Your task to perform on an android device: In Redfin app, Make a favorite property and view all your favorite properties
Image 0: 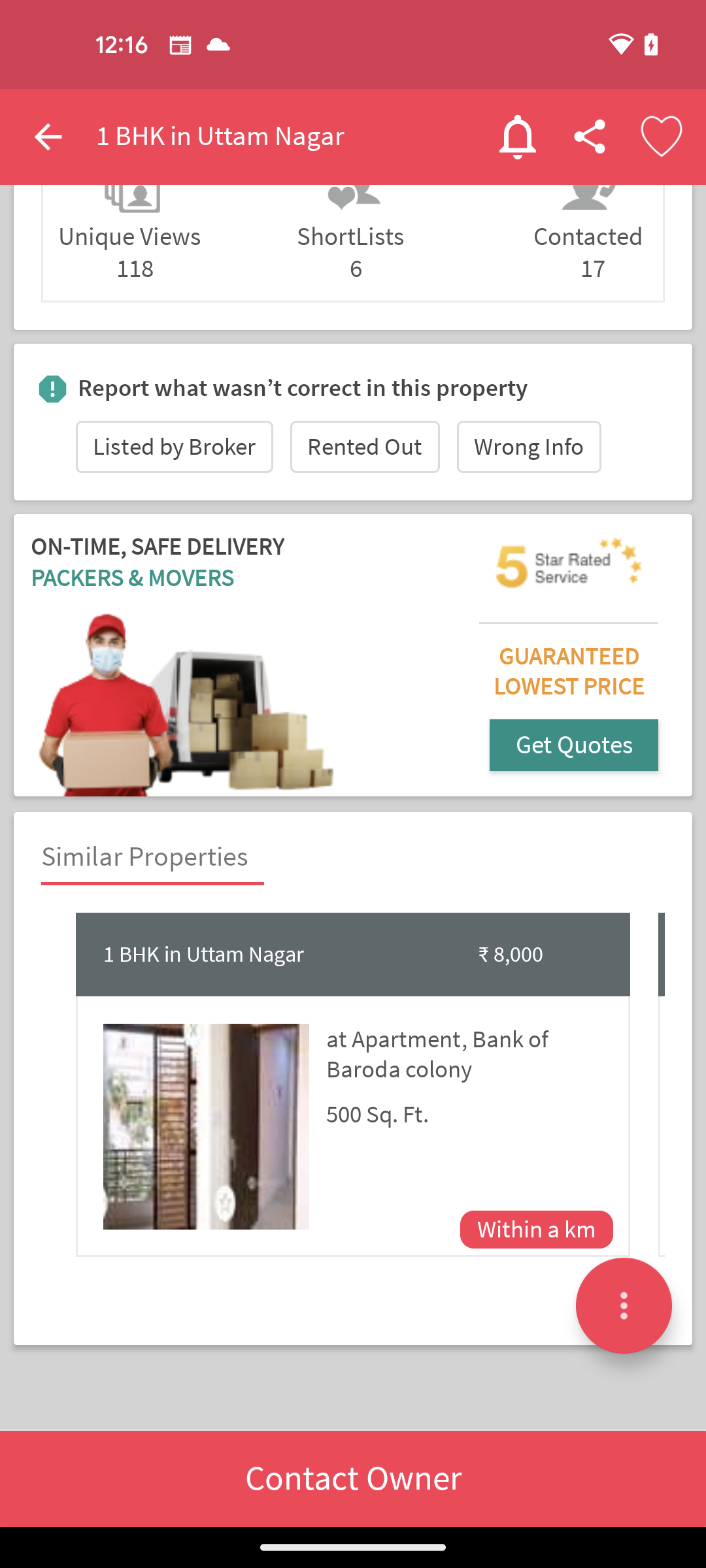
Open Redfin app
Step 0: open app "Redfin"
Image 1: 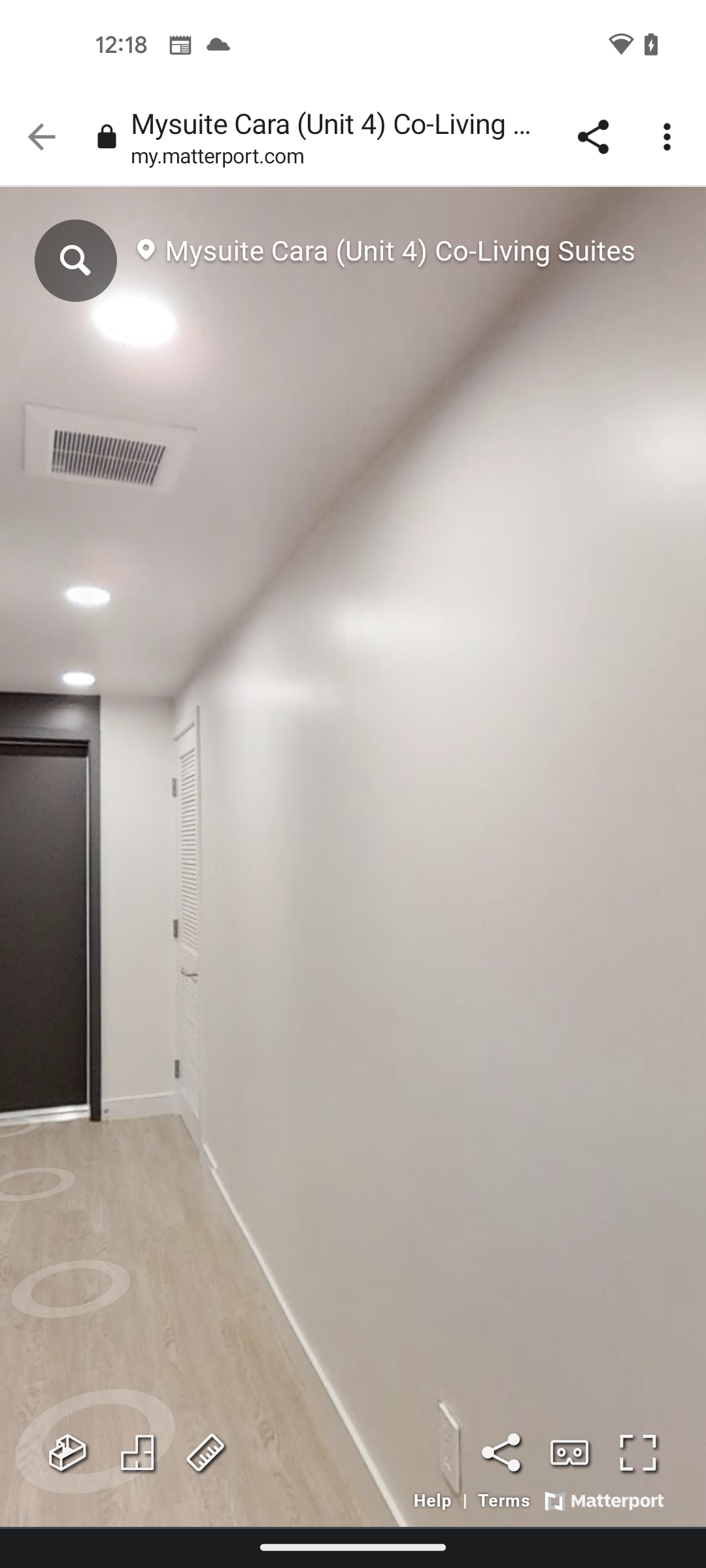
Go back to the previous page
Step 1: press back button
Image 2: 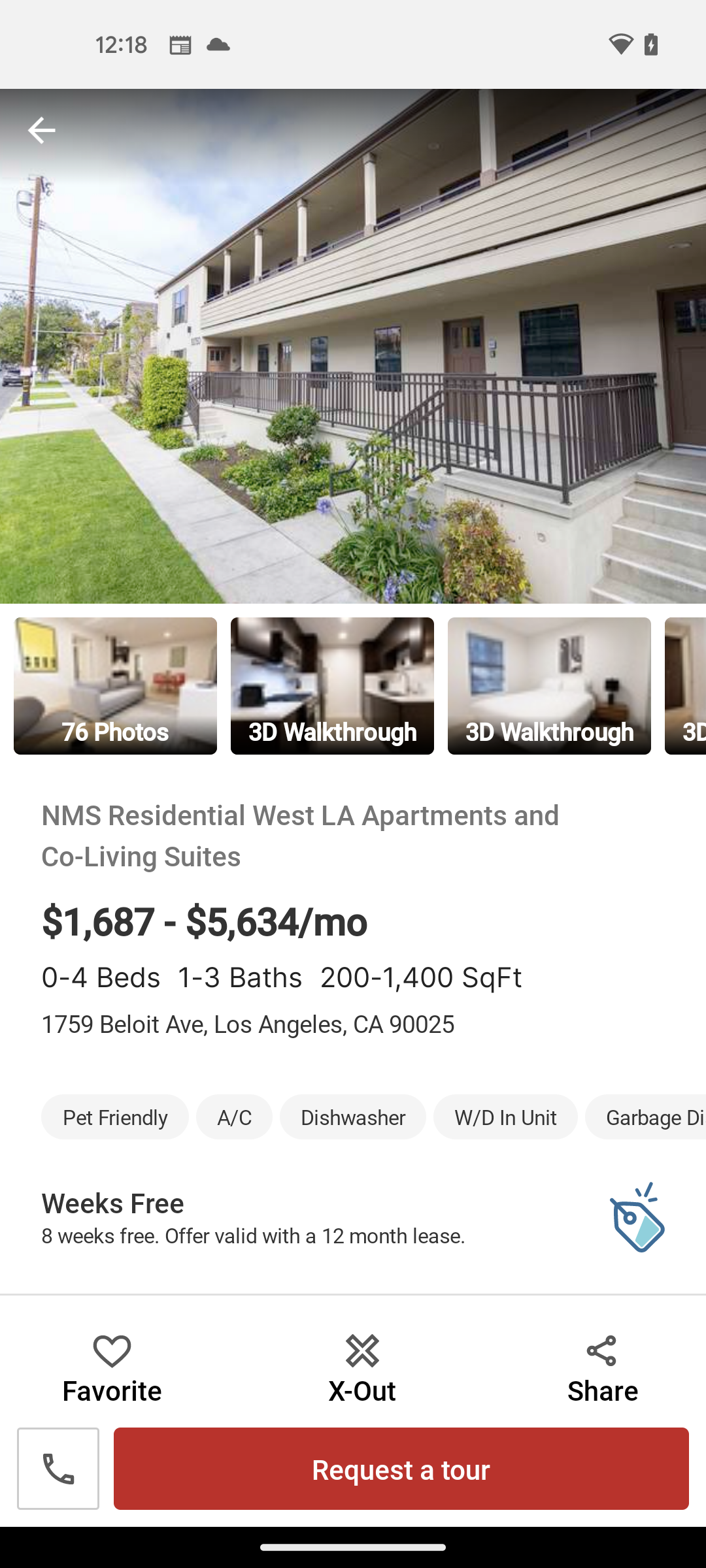
Click on the Favorite icon to Save this property 
Step 2: click (111, 1369)
Image 3: 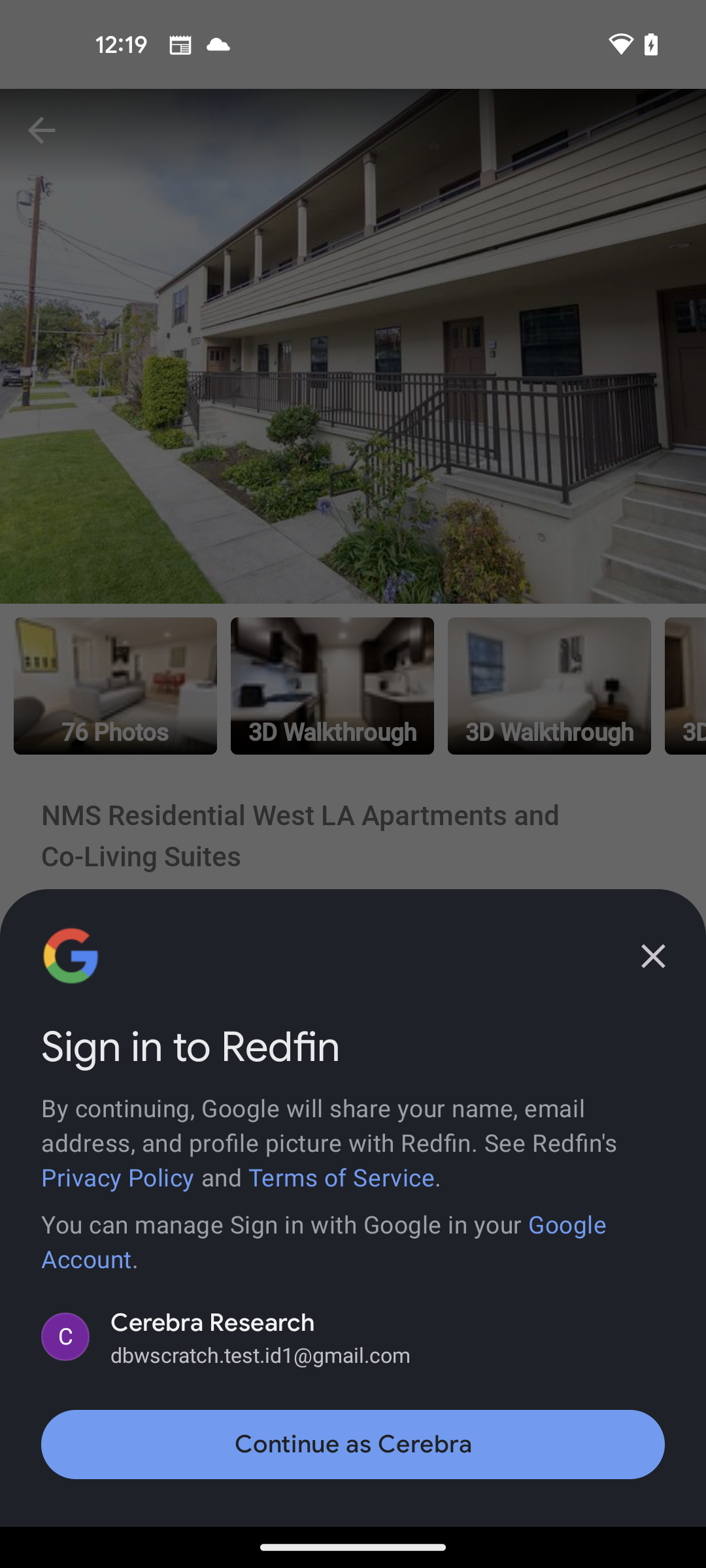
Click on the Favorite icon to Save this property 
Step 3: wait
Image 5: 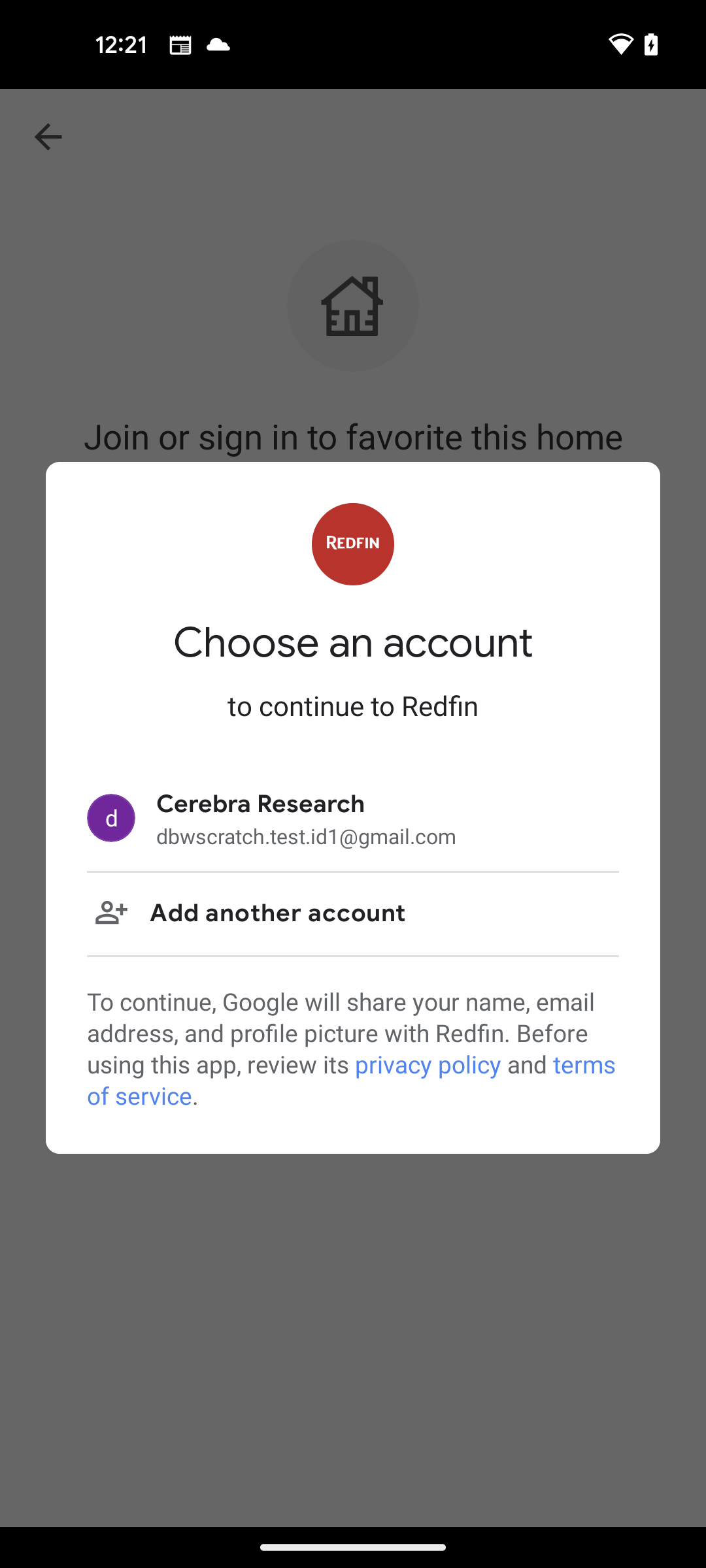
Click on the mail id
Step 5: click (387, 817)
Image 6: 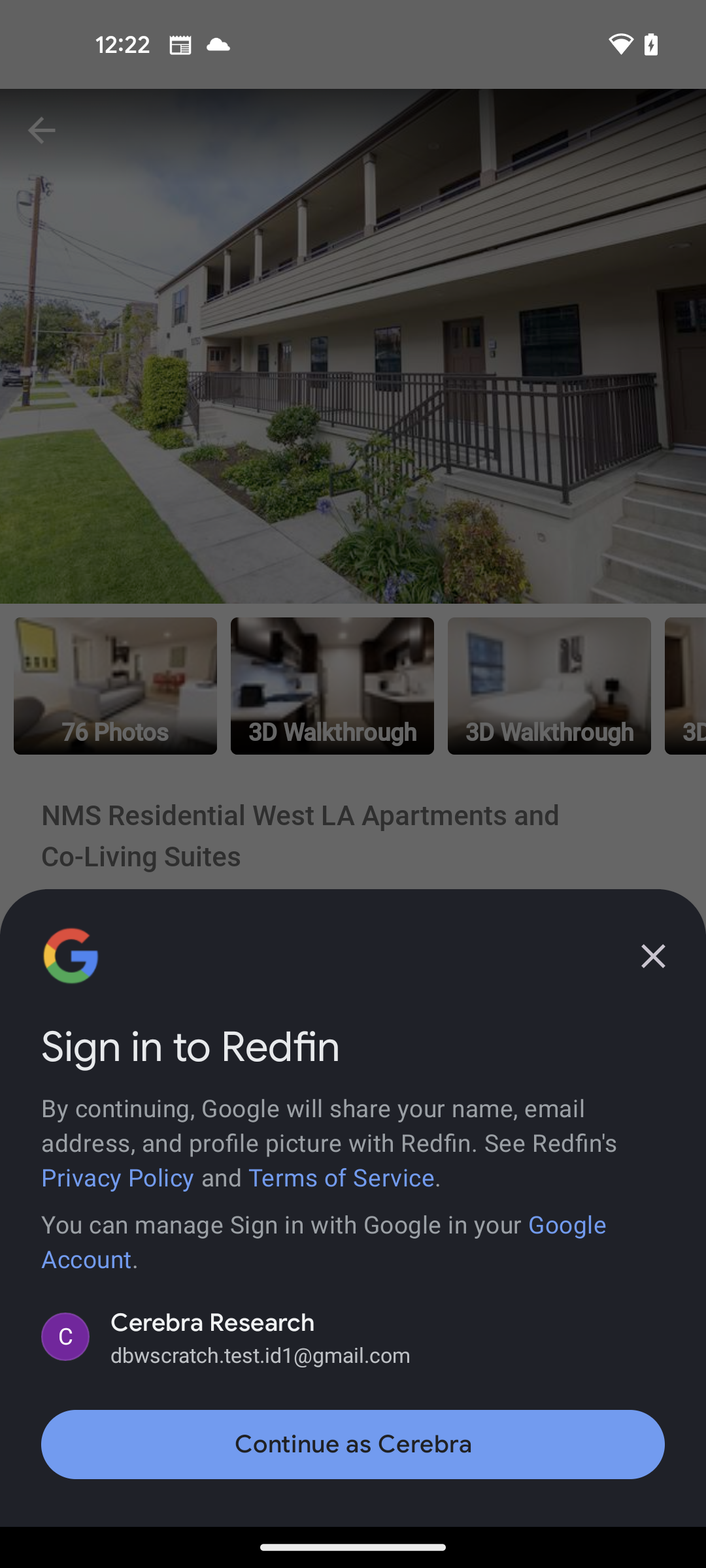
Click on the Continue button at the bottom of the screen
Step 6: click (352, 1444)
Image 7: 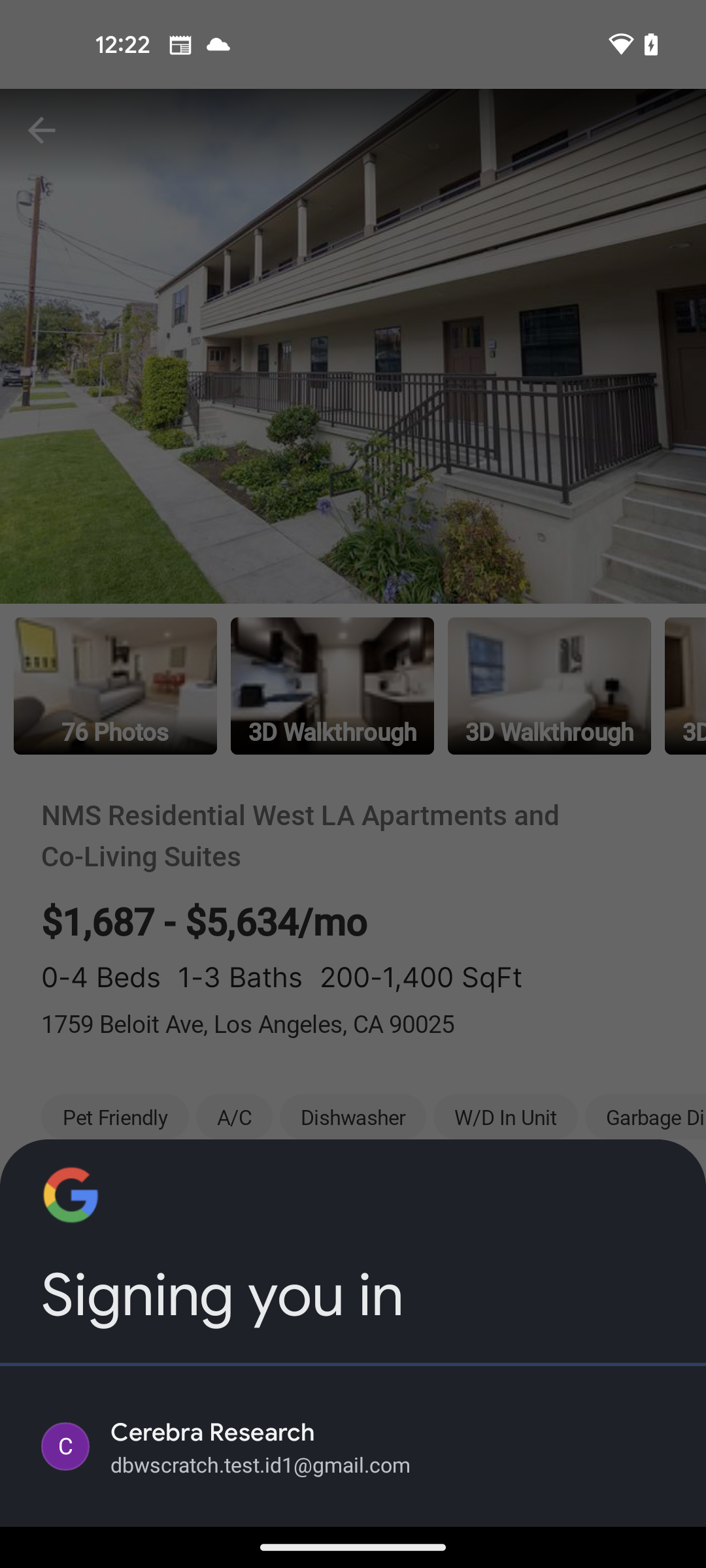
Click on the Continue button at the bottom of the screen
Step 7: wait
Image 8: 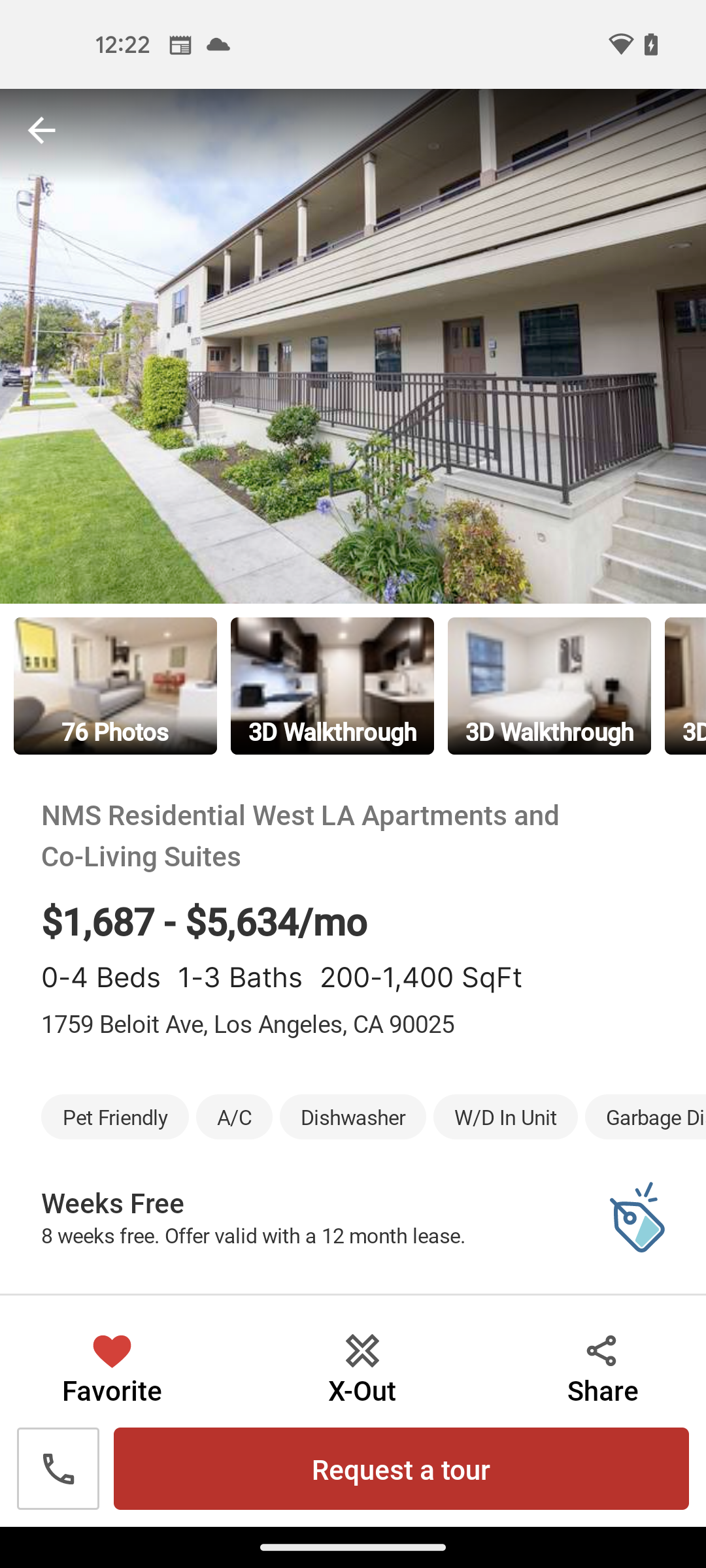
Go back to the previous screen
Step 8: press back button
Image 9: 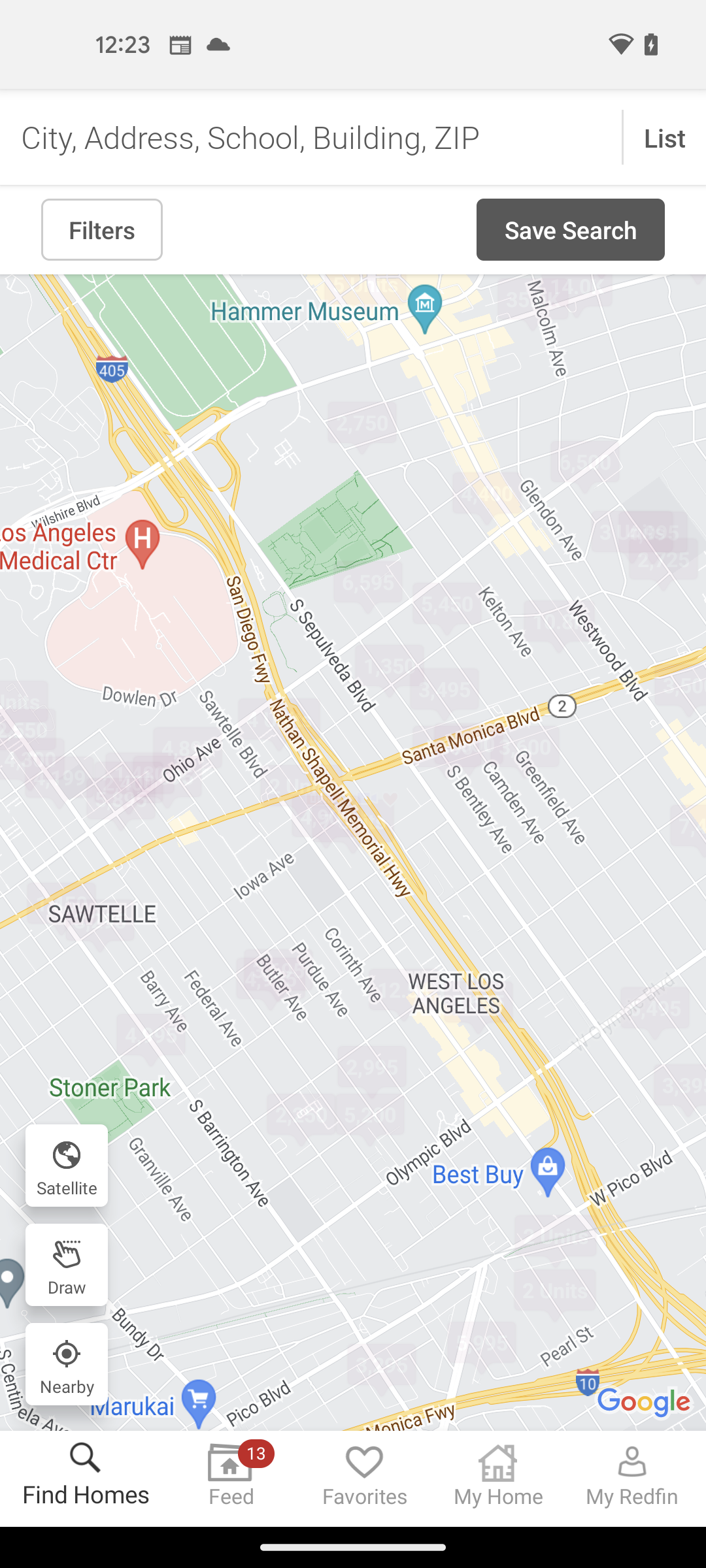
Click on the favorite icon at the middle of the bottom 
Step 9: click (353, 900)